Your task to perform on an android device: Compare the exchange rates for 1W to 1M in the XE converter app 
Image 0: 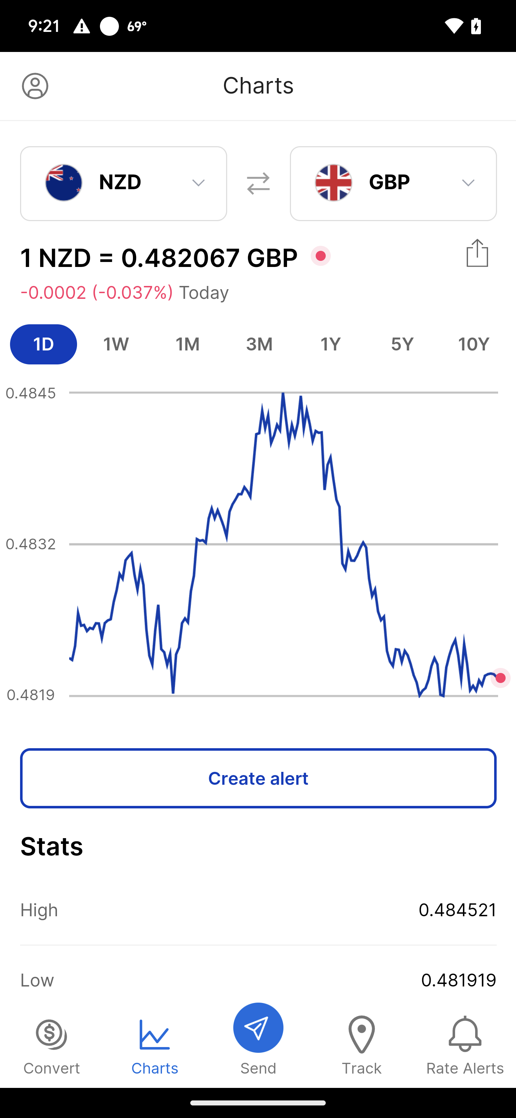
Click on the 1w option above on the chart
Step 0: click (116, 344)
Image 1: 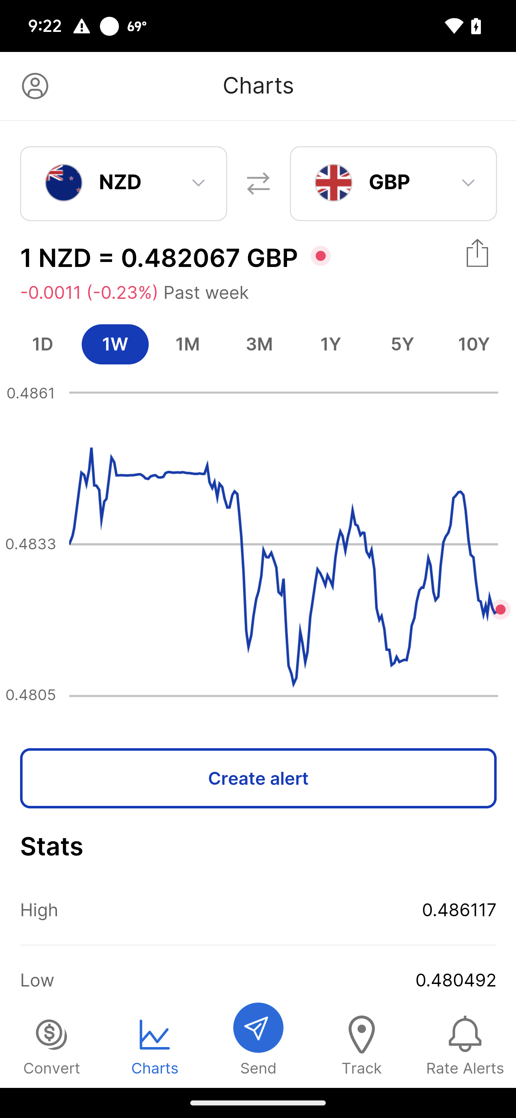
Click on the 1m on option on the above of the chart
Step 1: click (187, 344)